Your task to perform on an android device: Add a shortcut to the landscapedesign file in the Drive app.
Image 0: 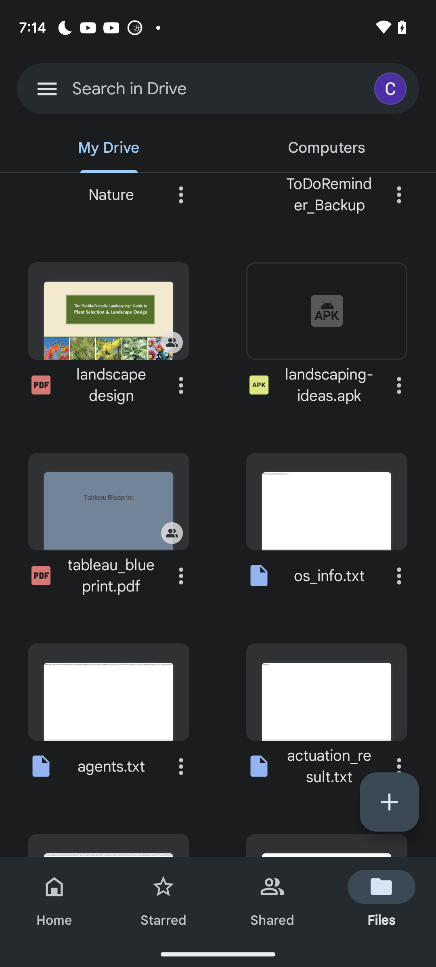
Click on the three dot icon of the landscapedesign file
Step 0: click (181, 385)
Image 1: 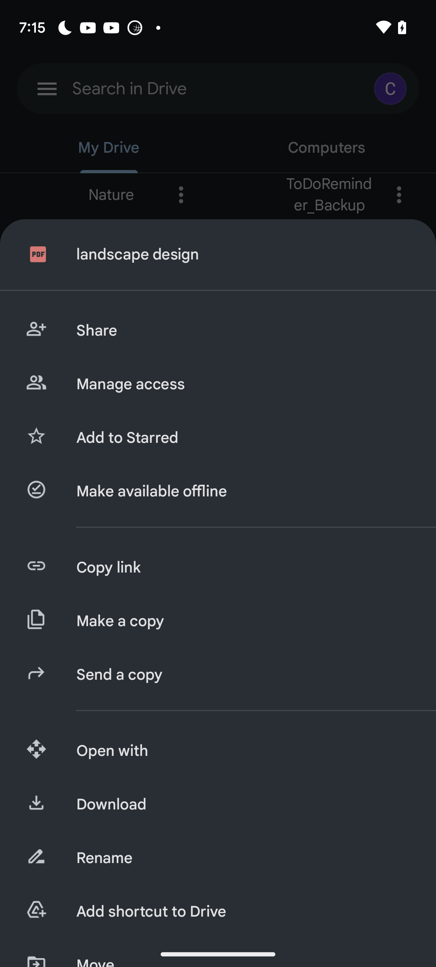
Click on add shortcut to drive option
Step 1: click (243, 911)
Image 2: 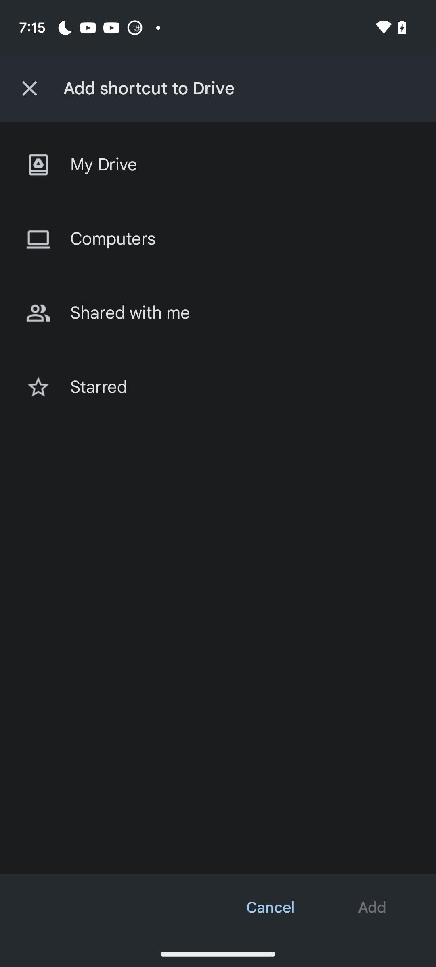
Click on my drive option
Step 2: click (227, 165)
Image 3: 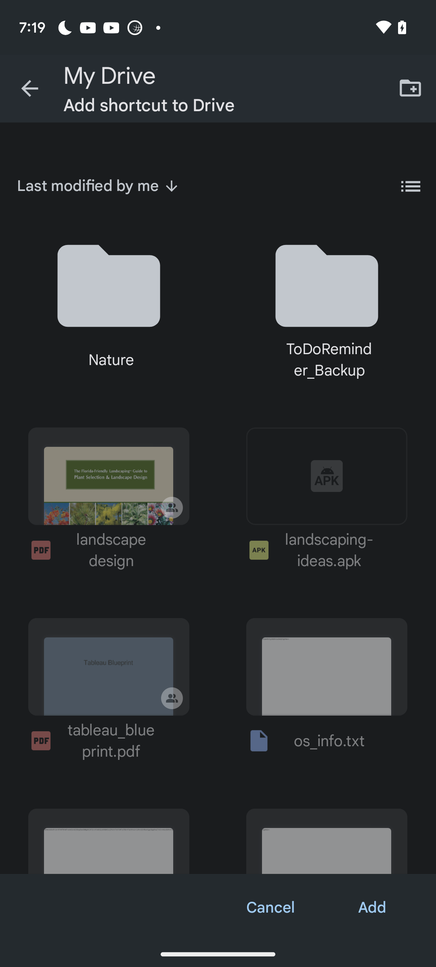
Click on add option
Step 3: click (372, 907)